Your task to perform on an android device: Open the Google Fit app and track my running activity.
Image 0: 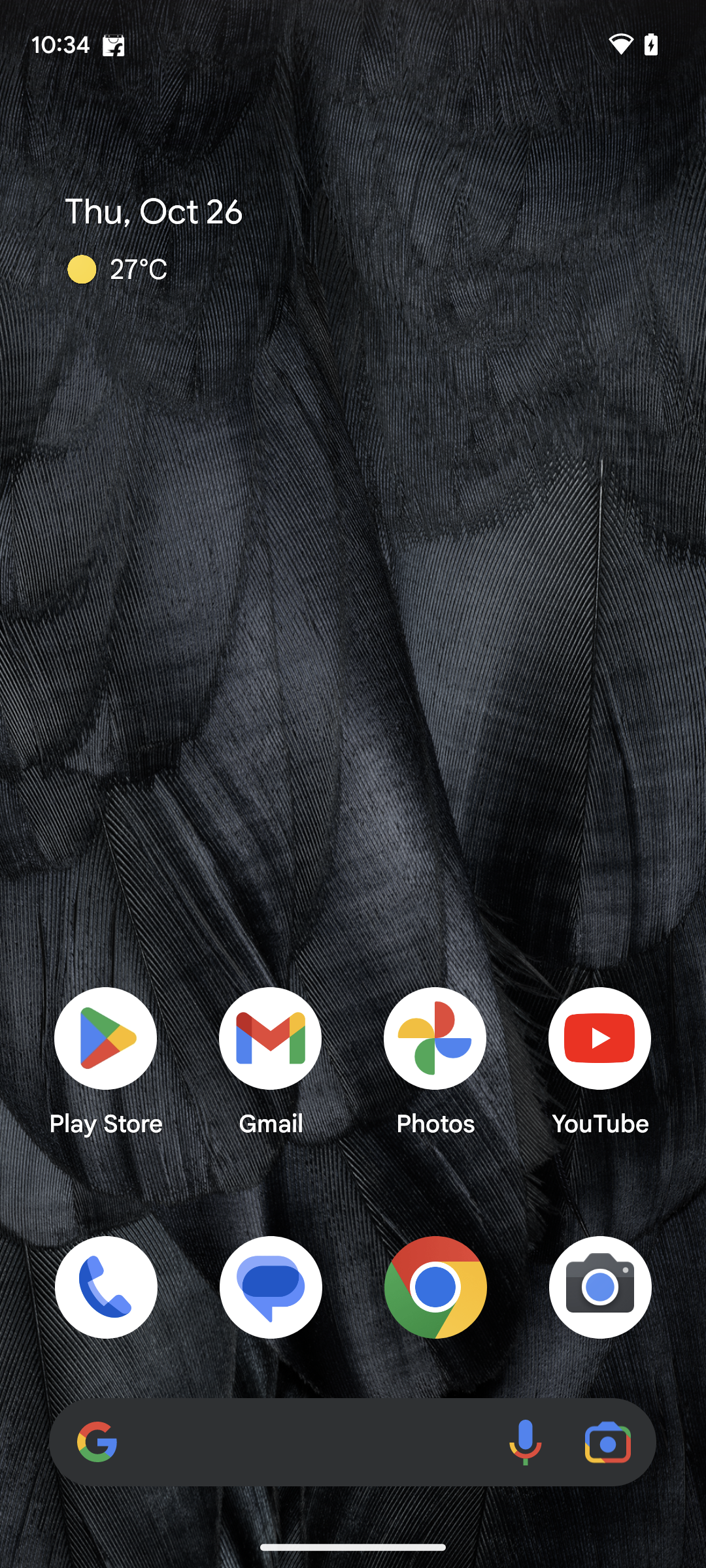
Open the Google Fit app.
Step 0: open app "Fit"
Image 1: 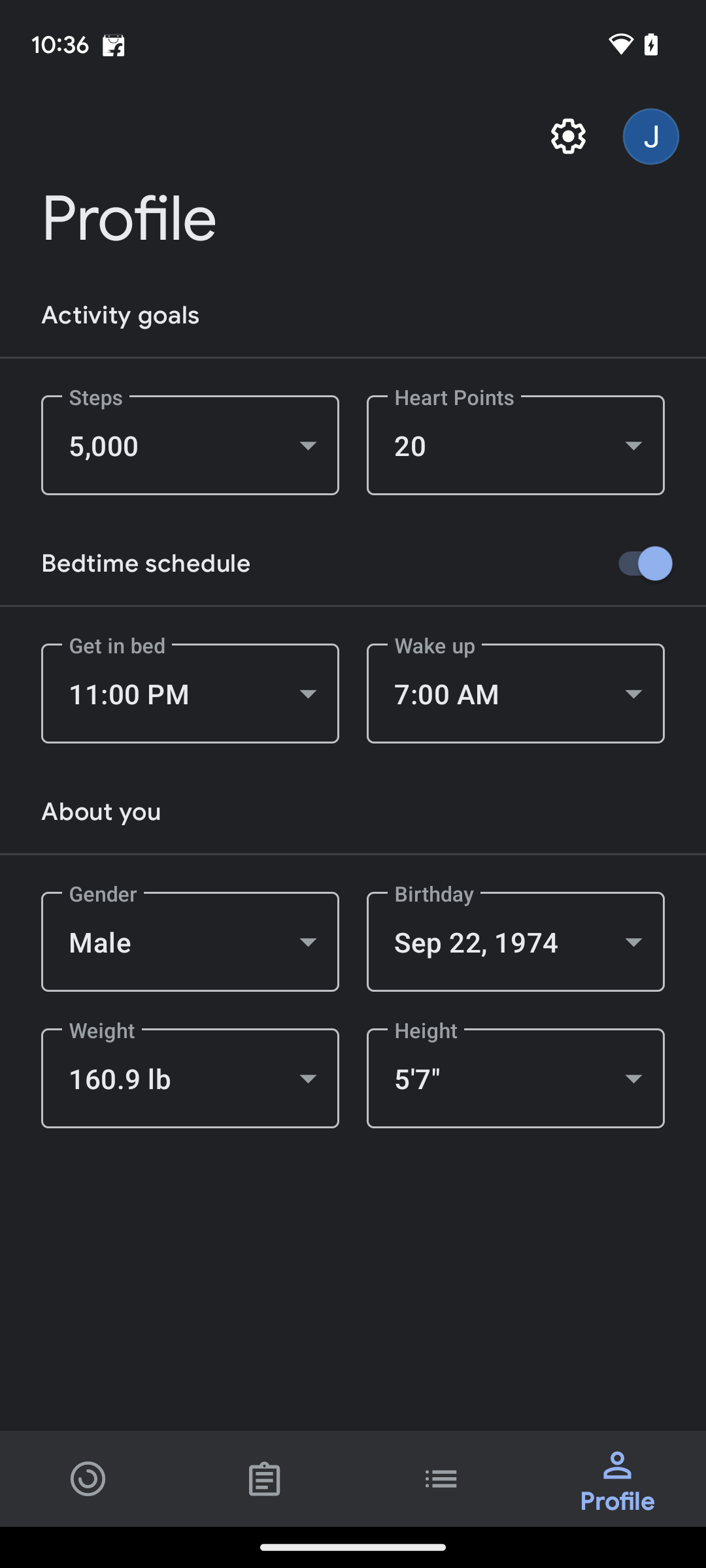
Tap on the home icon present on the screen.
Step 1: click (265, 1478)
Image 2: 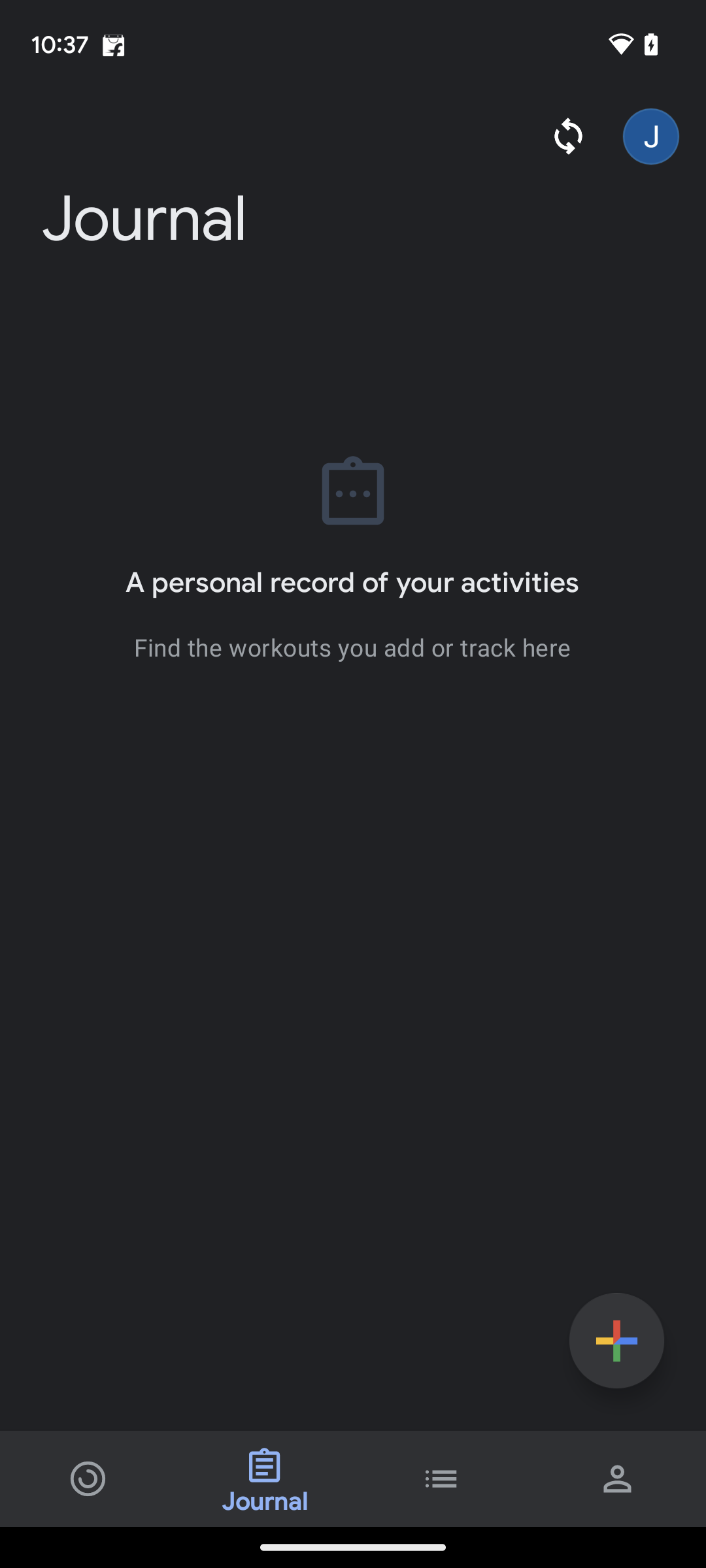
Tap on the home icon present on the screen.
Step 2: click (88, 1478)
Image 3: 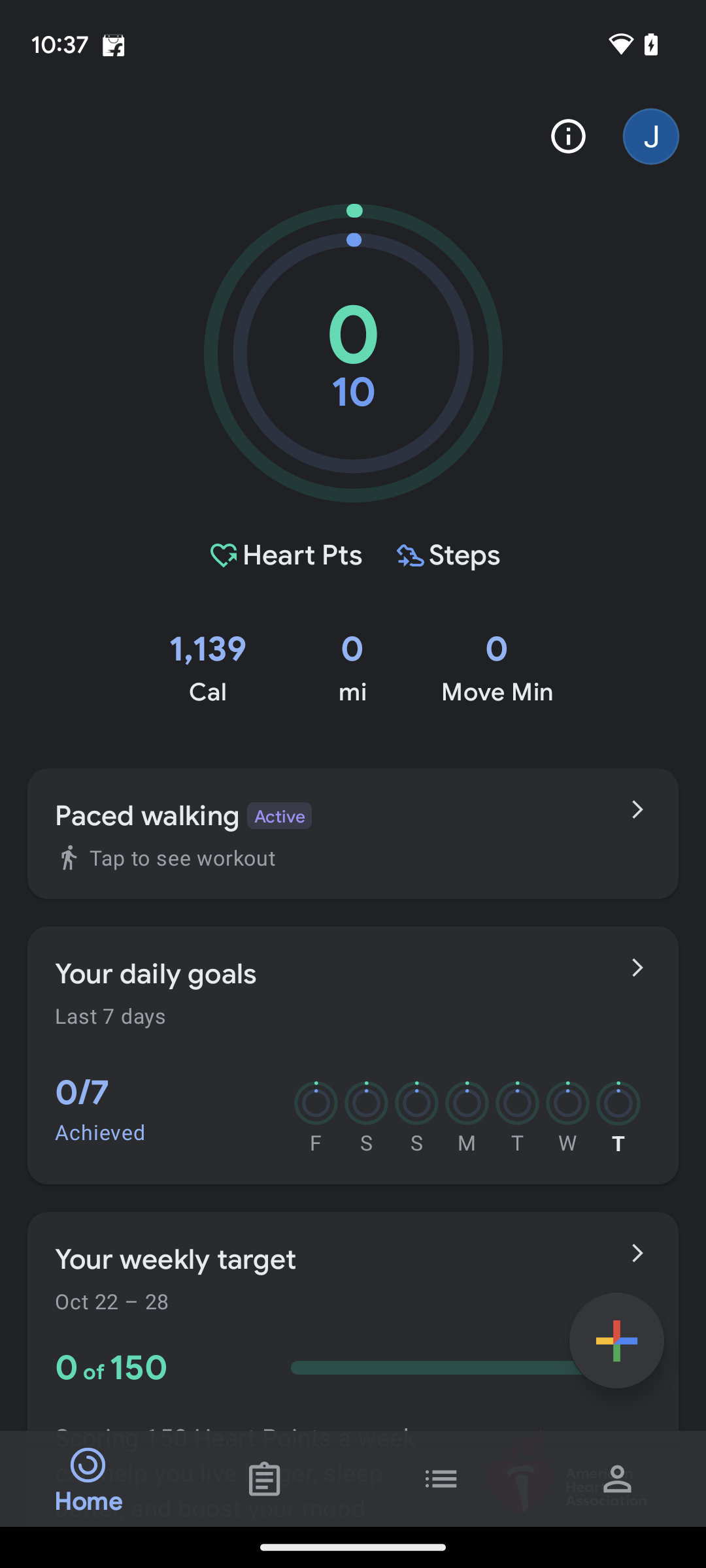
Tap on paced walking.
Step 3: click (626, 813)